Your task to perform on an android device: Open the Weather app, Configure the current location in the app
Image 0: 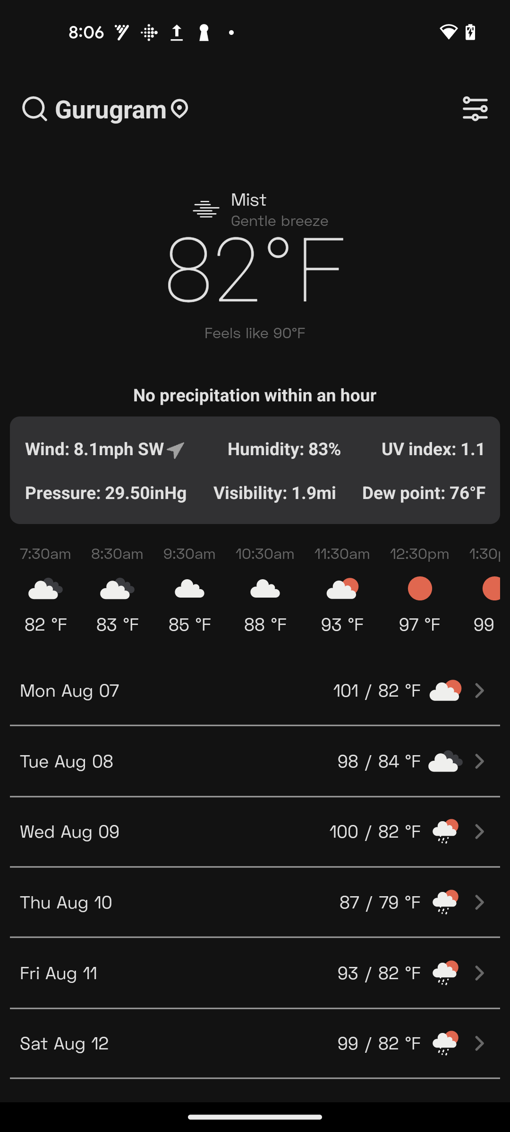
Open the Weather app
Step 0: open app "Weather"
Image 1: 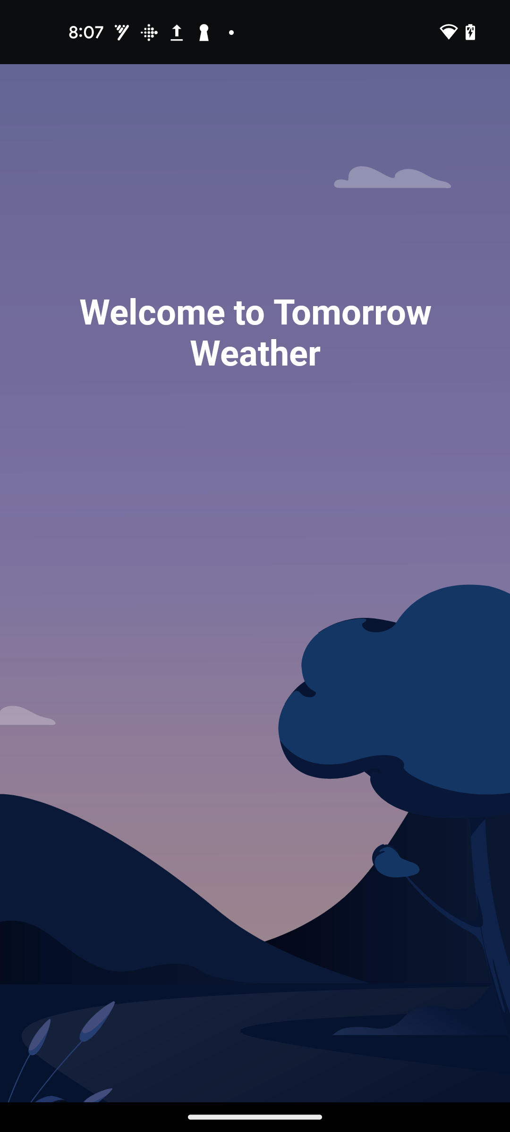
Open the Weather app
Step 1: wait
Image 2: 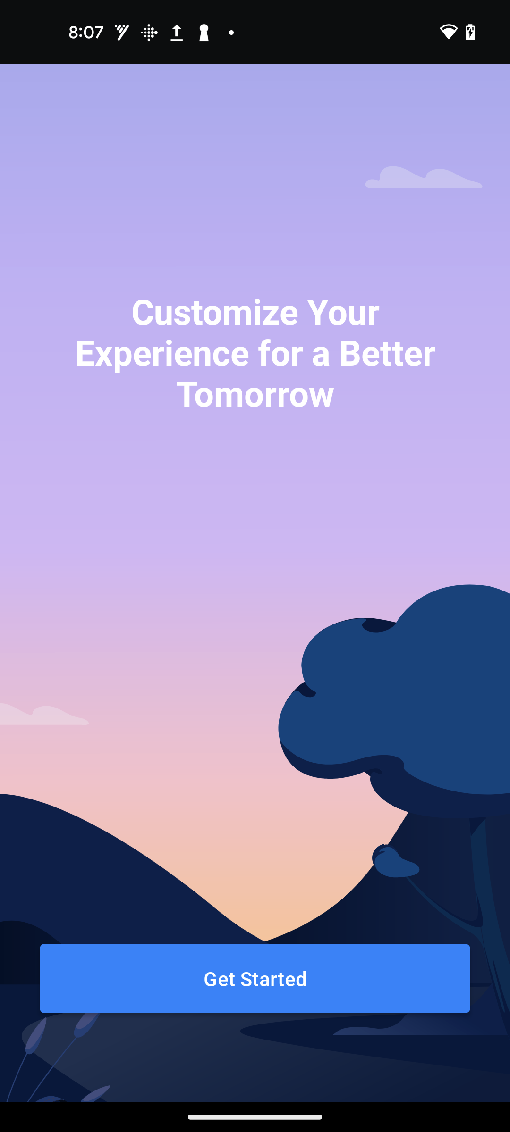
Click on the Get Started button at the bottom of the screen
Step 2: click (255, 978)
Image 4: 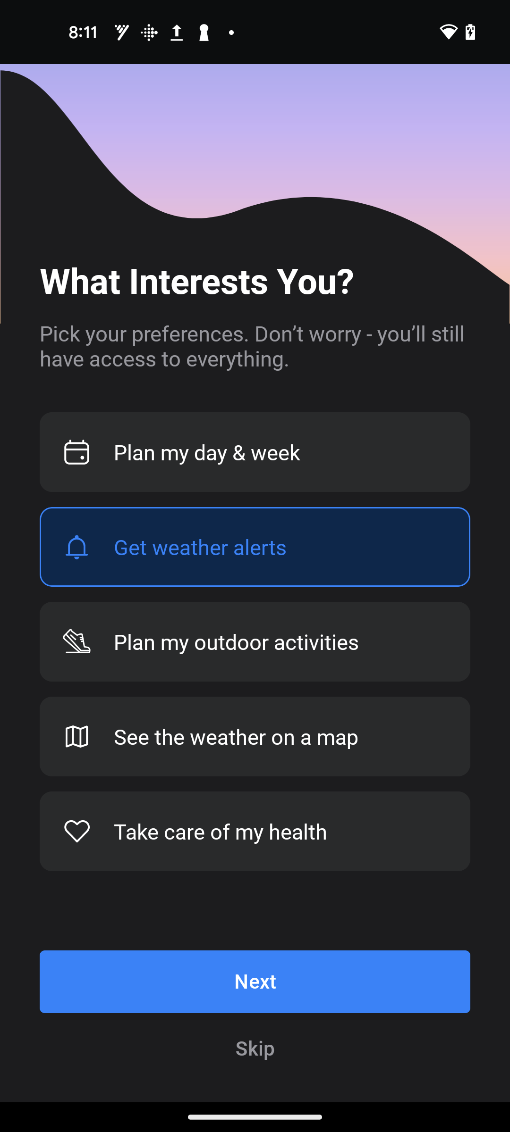
Click on the Next at the bottom of the screen
Step 4: click (255, 982)
Image 5: 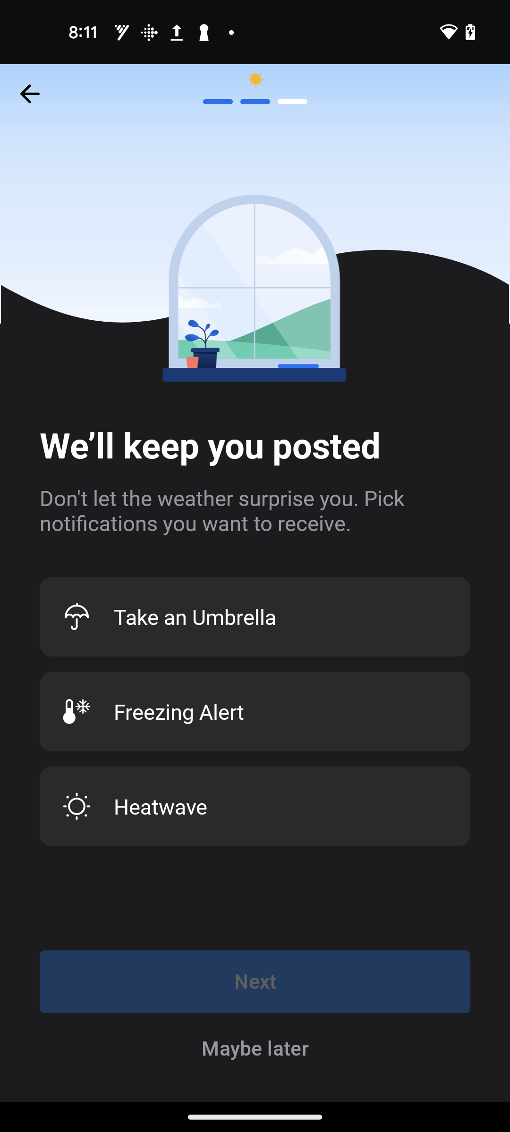
Click on the Maybe later at the bottom of the screen
Step 5: click (255, 1048)
Image 6: 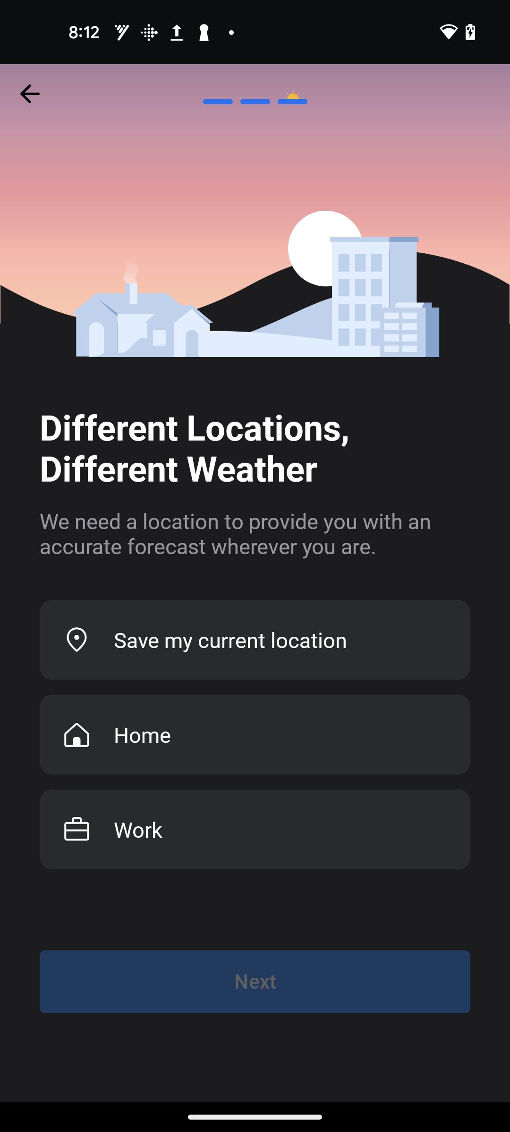
Click on the Save my current location
Step 6: click (263, 640)
Image 7: 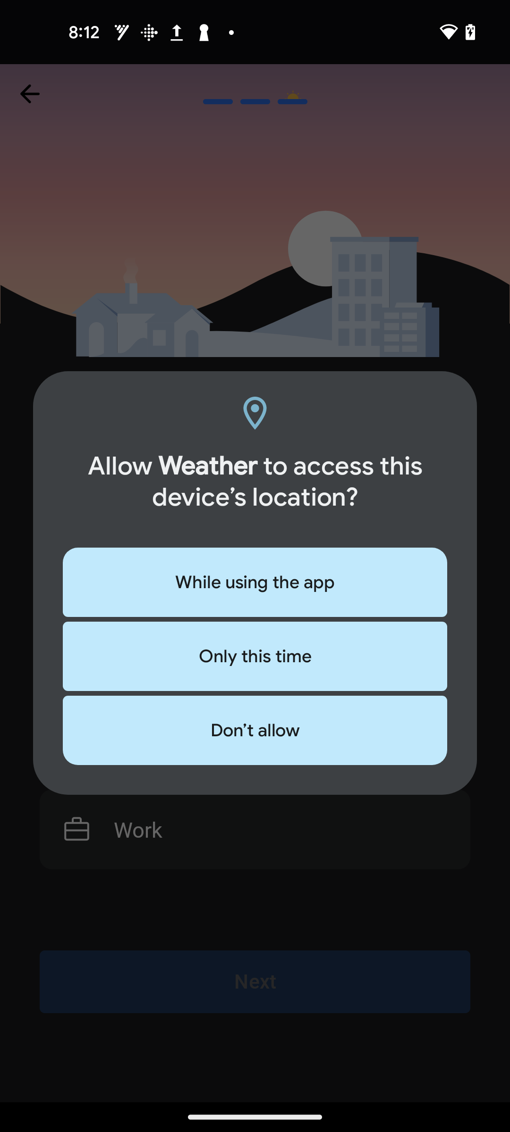
Click on the While using the app
Step 7: click (255, 582)
Image 8: 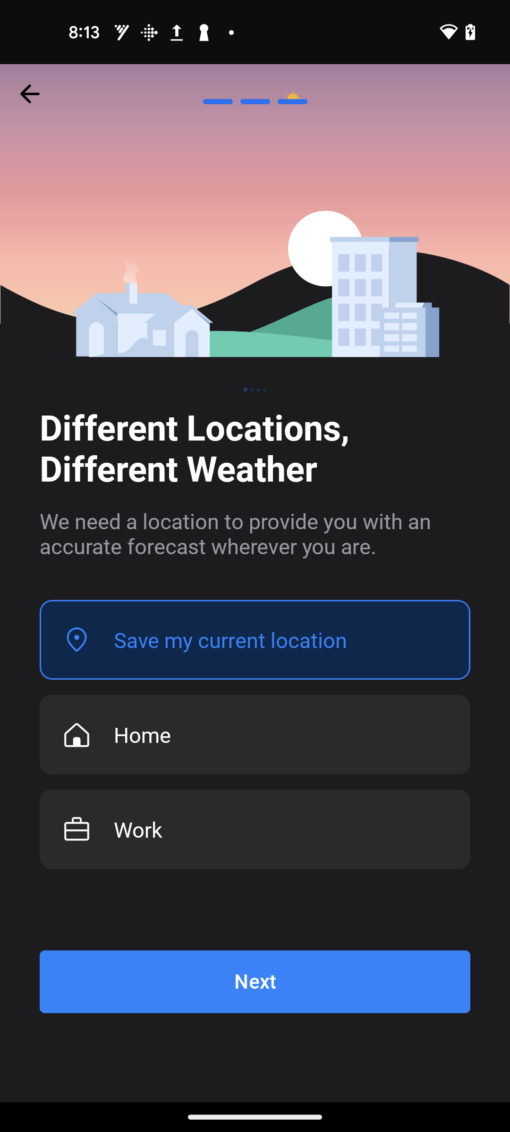
click on the Next button at the bottom of the screen
Step 8: click (255, 982)
Image 9: 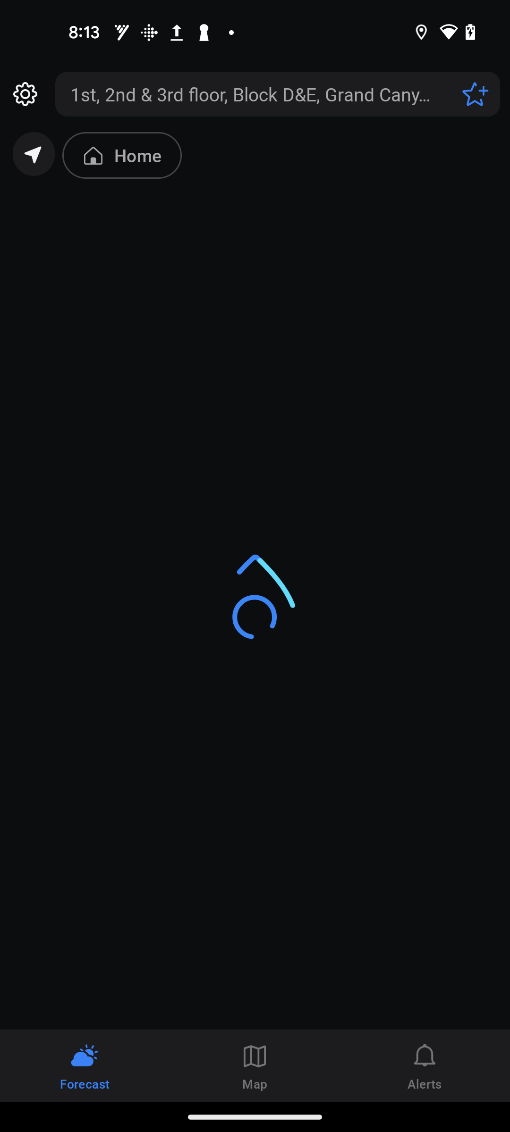
click on the Next button at the bottom of the screen
Step 9: wait